Your task to perform on an android device: I often traveled with Icelandair because I liked their service, so look for flight details for these airlines in the Expedia app.
Image 0: 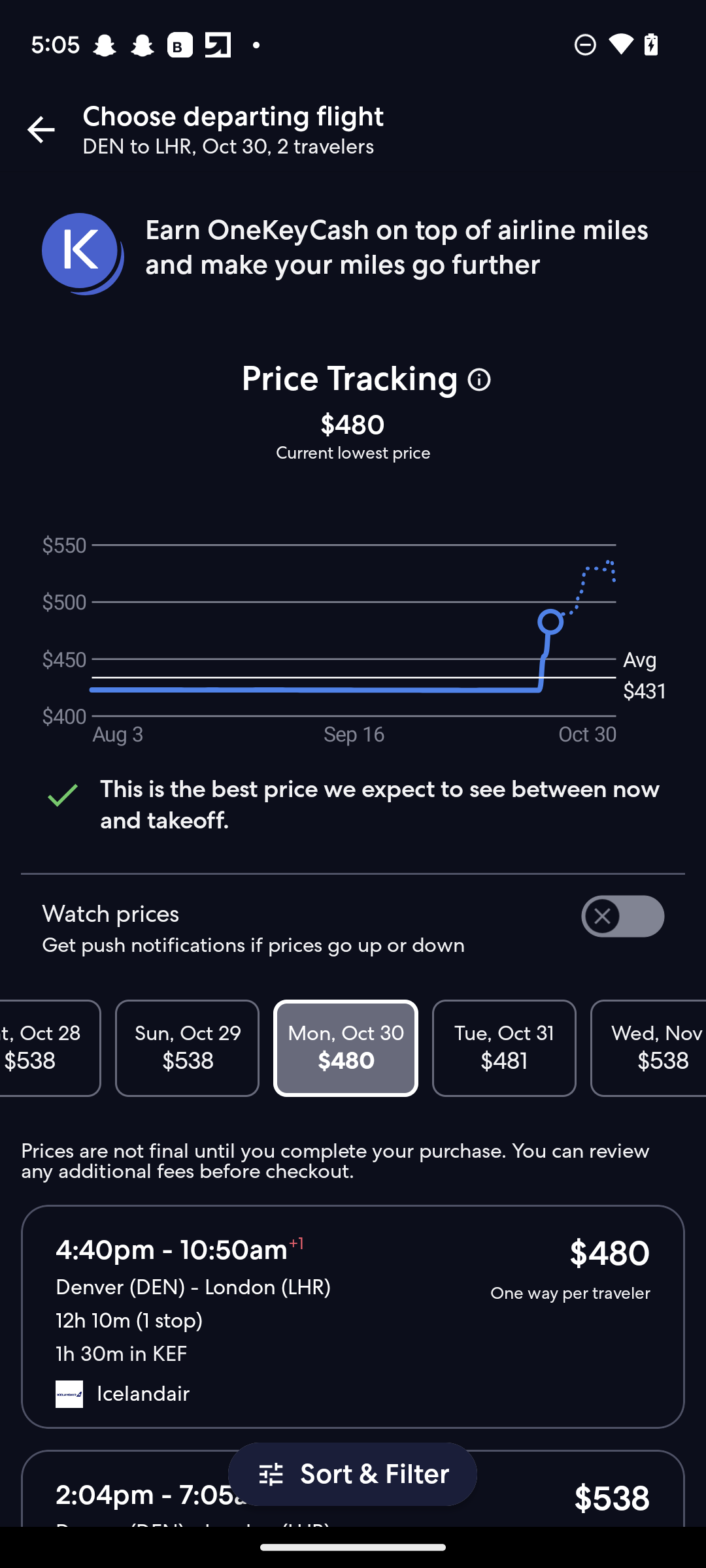
Click on the first flight result
Step 0: click (352, 1316)
Image 1: 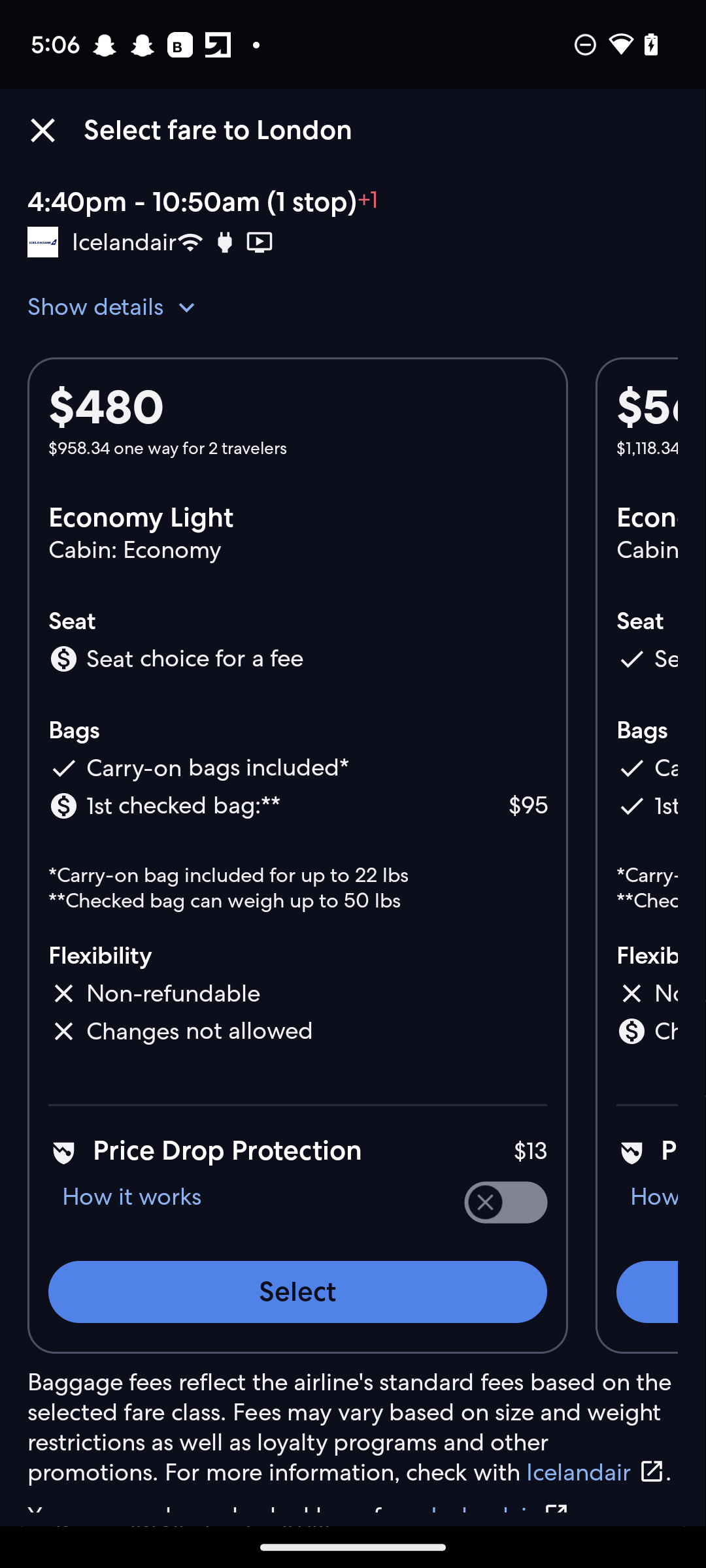
Click on the select button.
Step 1: click (297, 1292)
Image 2: 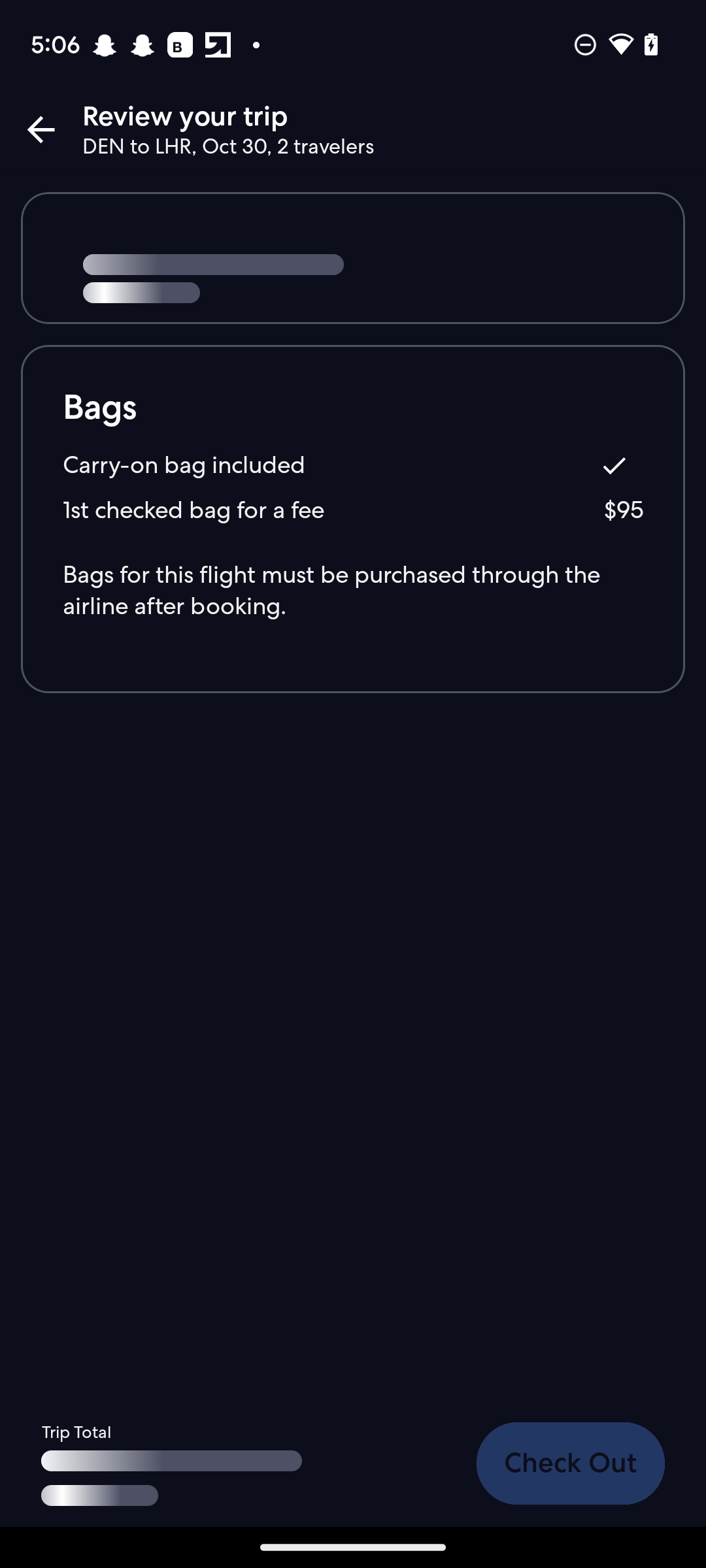
Click on the select button.
Step 2: wait